Your task to perform on an android device: Maria isn't aware of the birthday party happening on October 8th. Share the birthday party event with Maria.rossi1993@gmail.com
Image 0: 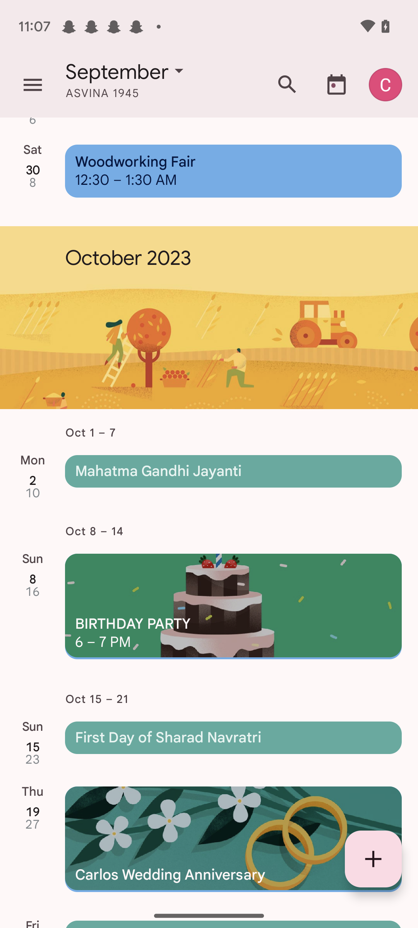
Click on the birthday party event.
Step 0: click (233, 606)
Image 1: 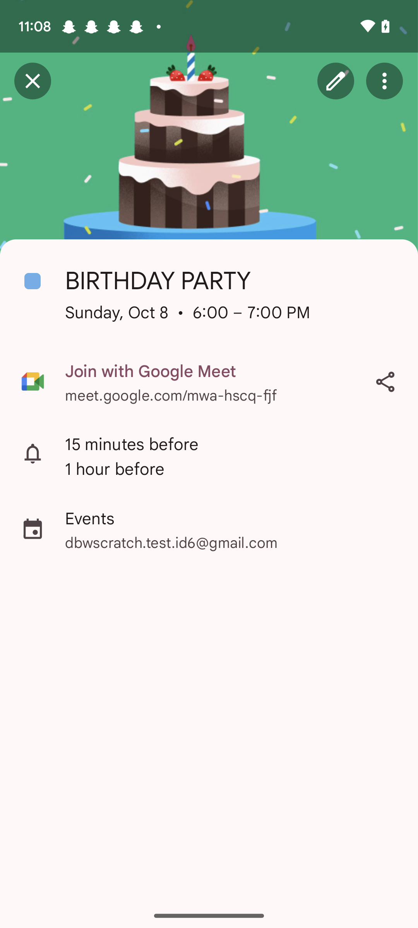
Click on the share icon.
Step 1: click (385, 382)
Image 2: 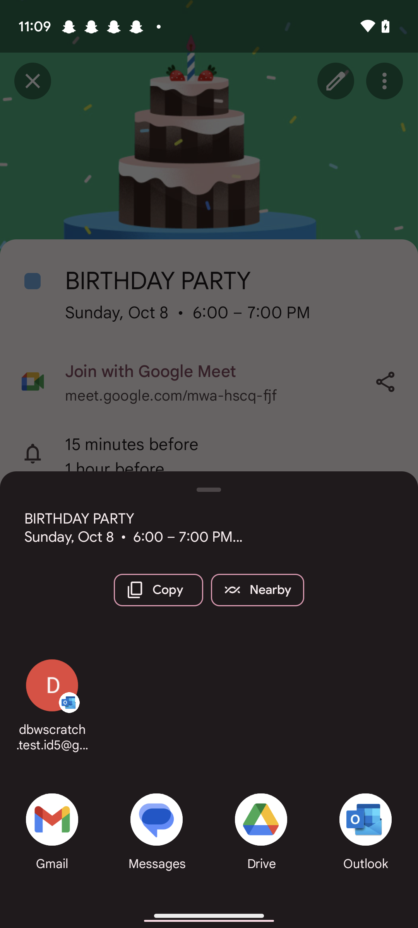
Click on the Gmail option on the bottom left of the screen.
Step 2: click (52, 819)
Image 3: 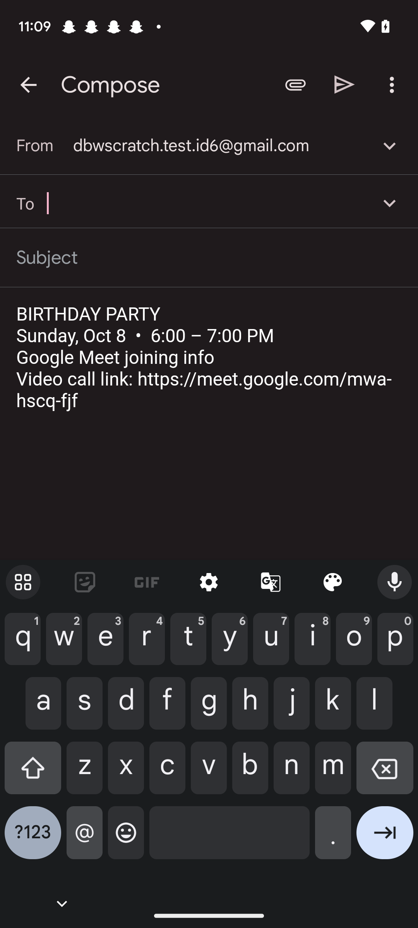
Enter the email ID as Maria.rossi1993@gmail.com
Step 3: type "Maria.rossi1993@gmail.com"
Image 4: 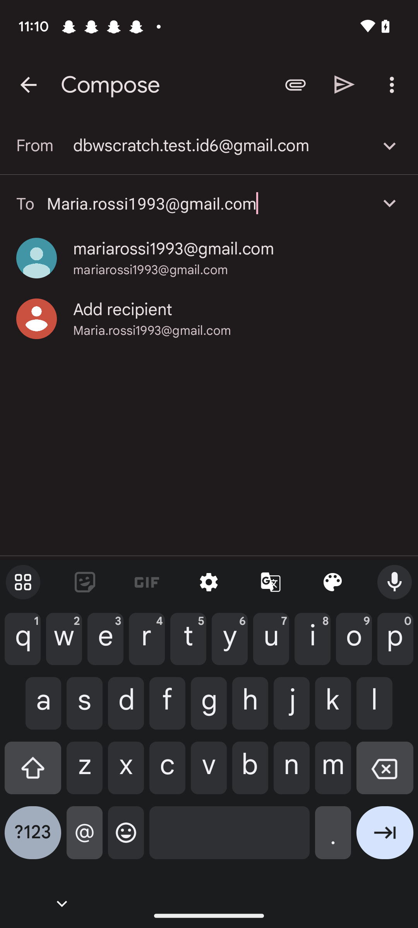
Click on enter on the keyboard.
Step 4: click (385, 839)
Image 5: 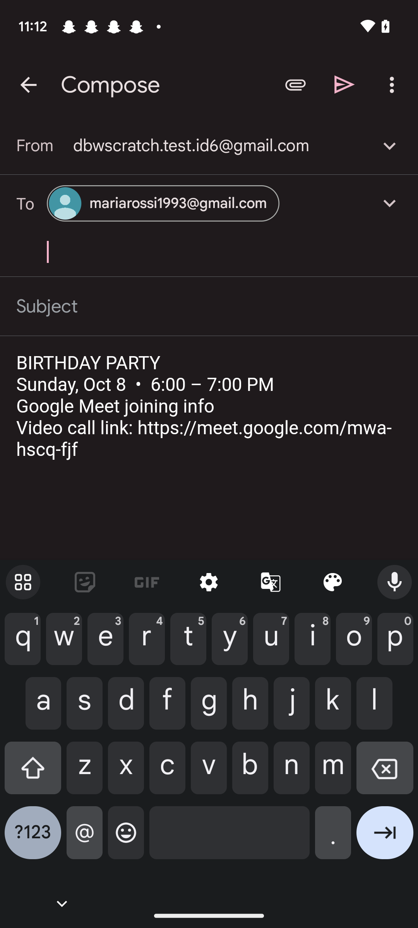
Click on the send icon at the top of the screen.
Step 5: click (344, 84)